Your task to perform on an android device: Use the Coolblue app to add the Bosch Universal Impact 18 System Box 210-piece to my wishlist.
Image 0: 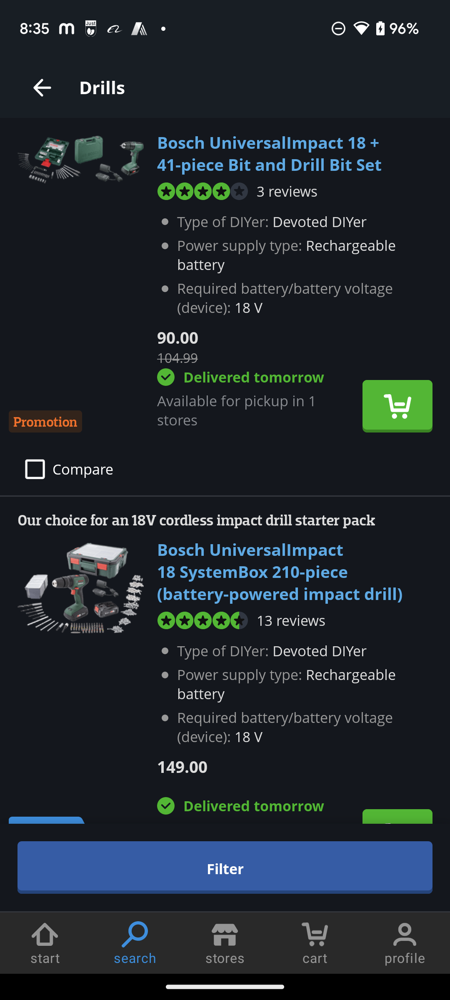
Click on Bosch Universal Impact 18 System Box 210-piece
Step 0: click (299, 572)
Image 1: 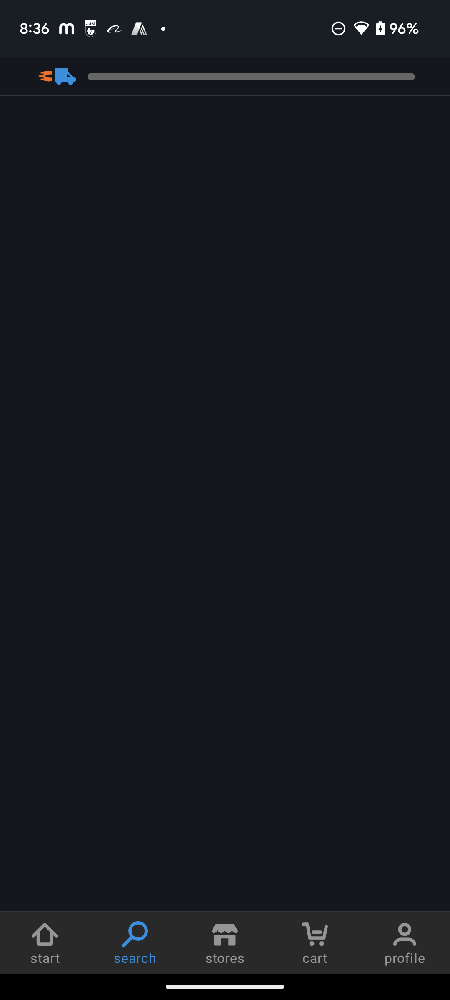
Click on Bosch Universal Impact 18 System Box 210-piece
Step 1: wait
Image 2: 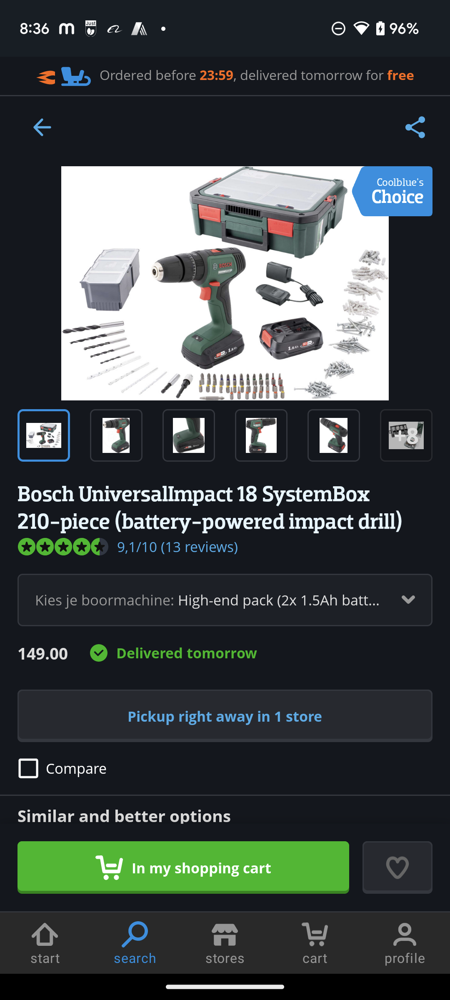
Click on the Heart icon at the bottom right corner of the screen
Step 2: click (392, 866)